Your task to perform on an android device: Open the PlantIN app and browse for a gardening article about why aloe plants are turning brown and how to prevent and fix it.
Image 0: 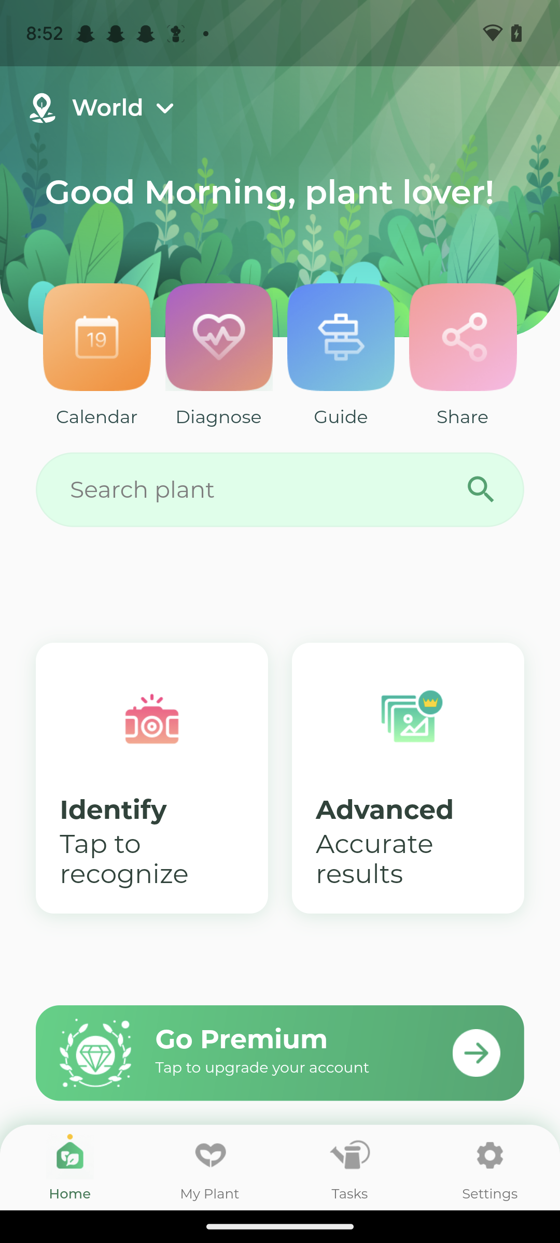
Open the PlantIN app
Step 0: open app "PlantIn"
Image 1: 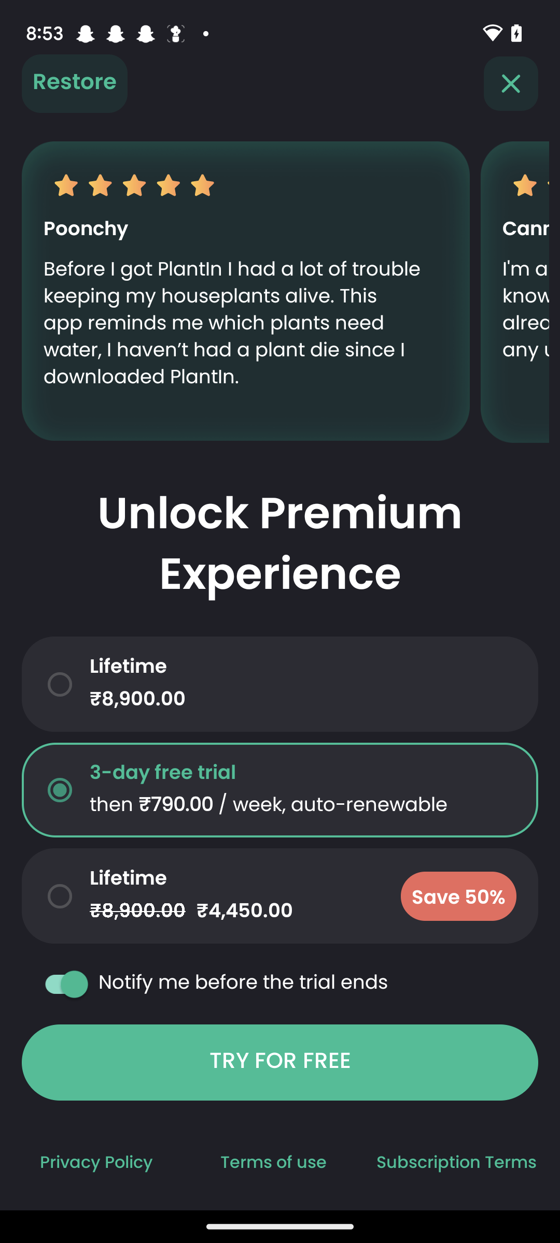
Click on the cross icon at the top right corner of the screen
Step 1: click (510, 83)
Image 2: 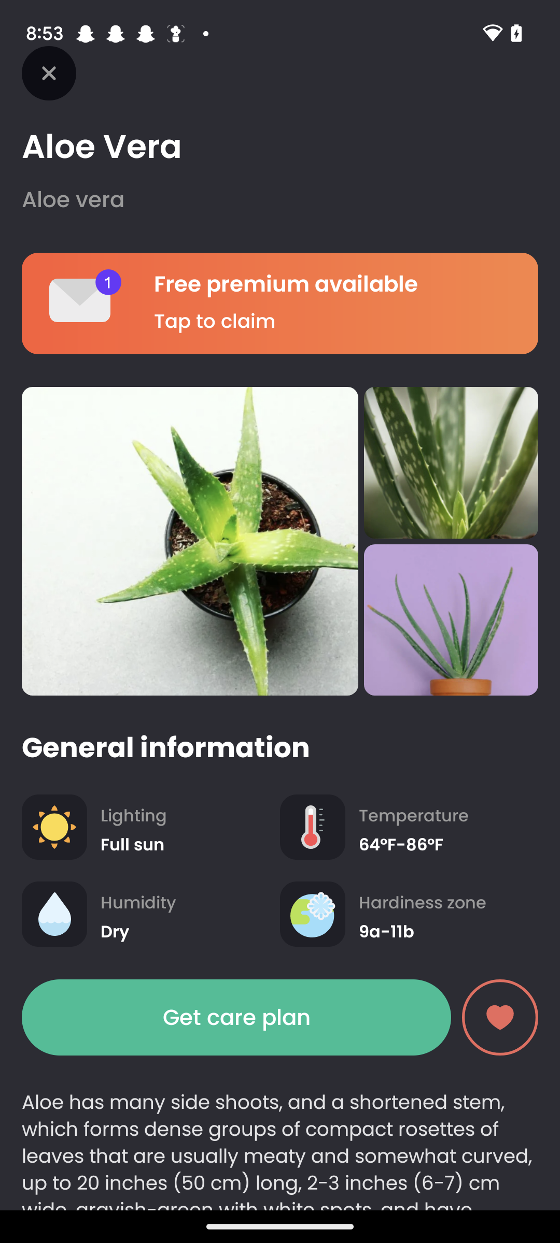
Go back to the previous screen
Step 2: press back button
Image 3: 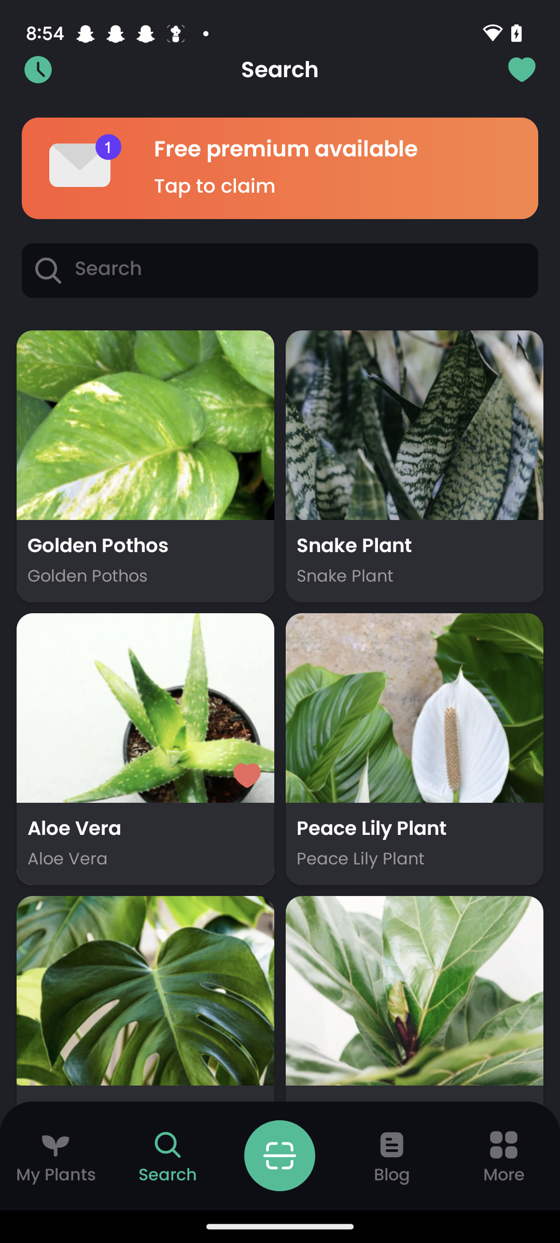
Go to the blog tab at the bottom of the screen
Step 3: click (392, 1155)
Image 4: 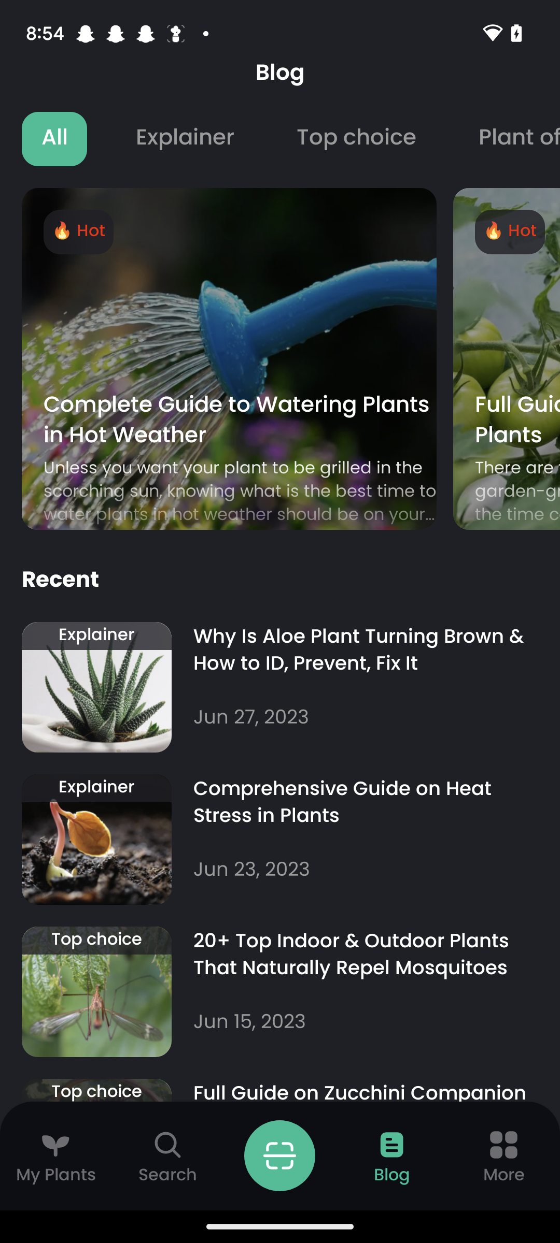
open the first result from recent list
Step 4: click (280, 687)
Image 5: 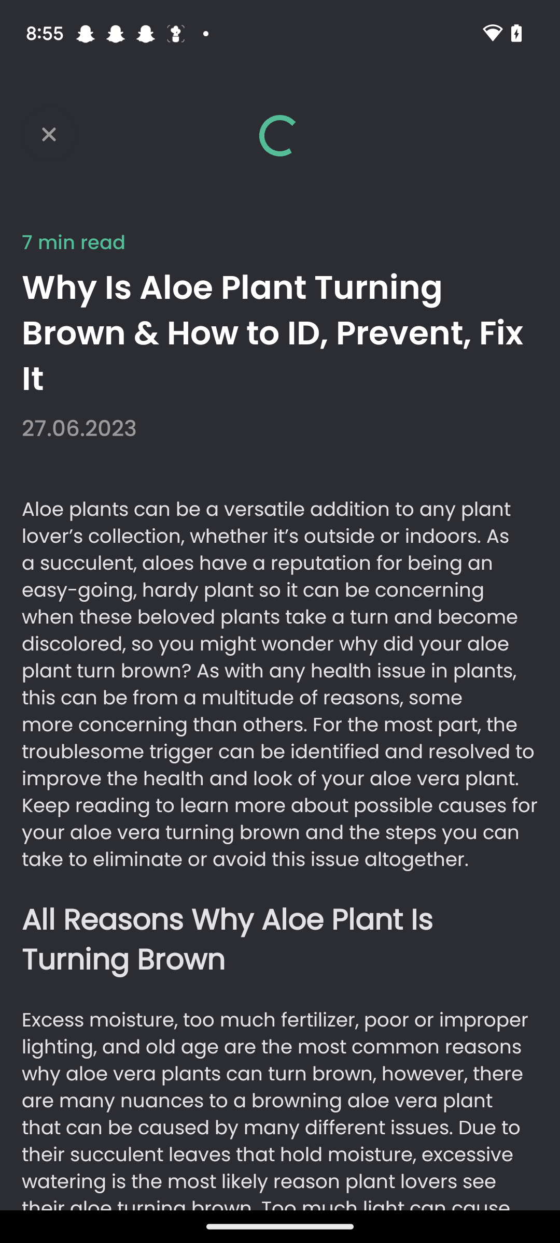
Swipe up to read the article
Step 5: scroll down
Image 6: 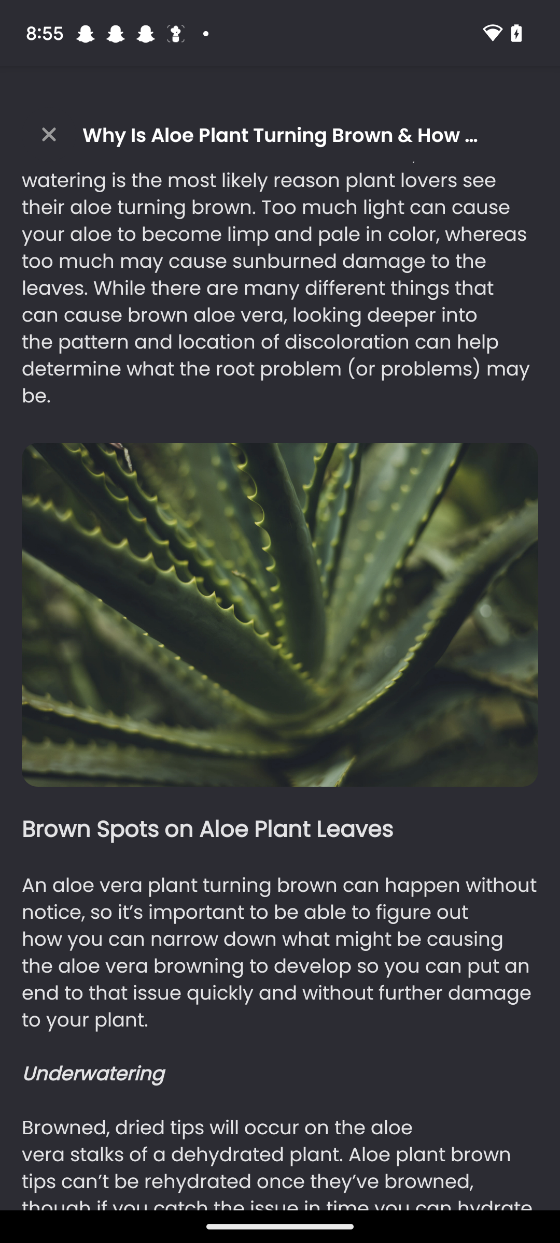
Swipe up to read the article
Step 6: scroll down
Image 8: 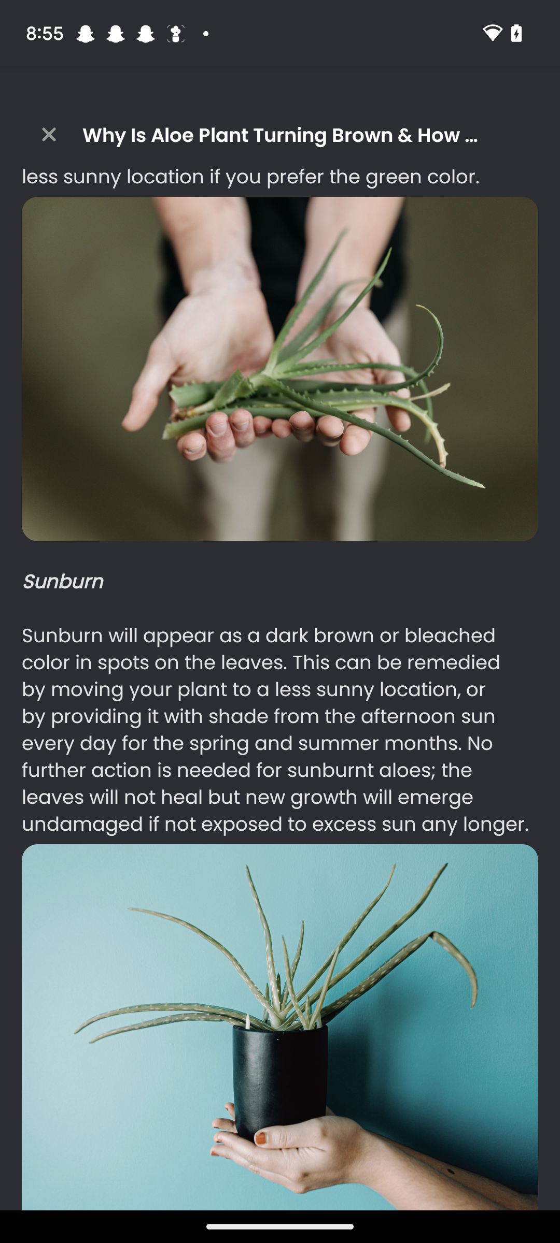
Swipe up to read the article
Step 8: scroll down
Image 9: 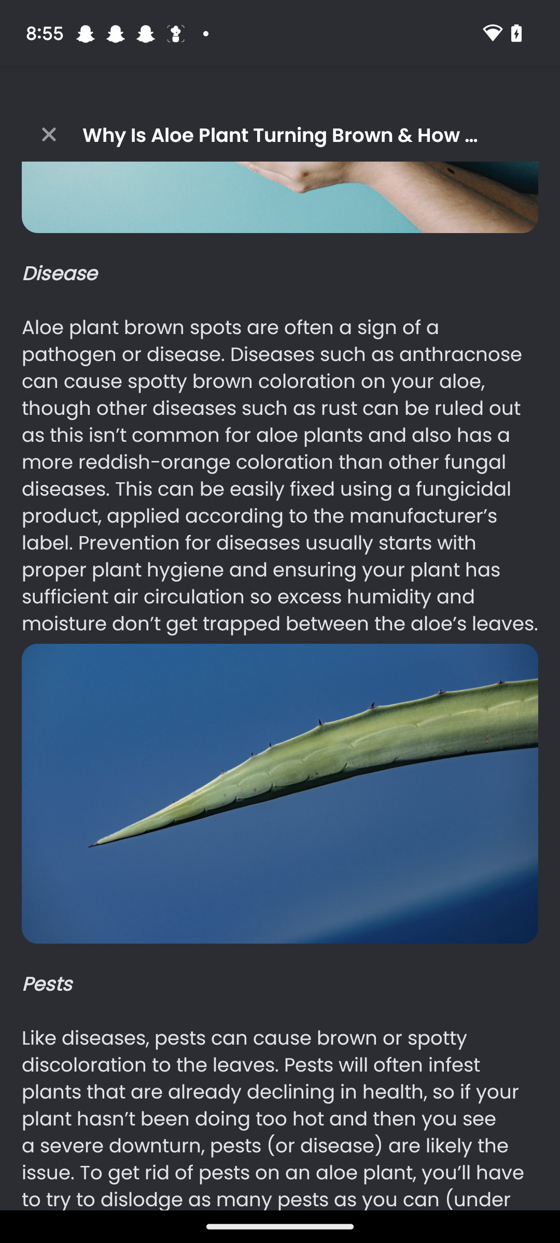
Swipe up to read the article
Step 9: scroll down
Image 11: 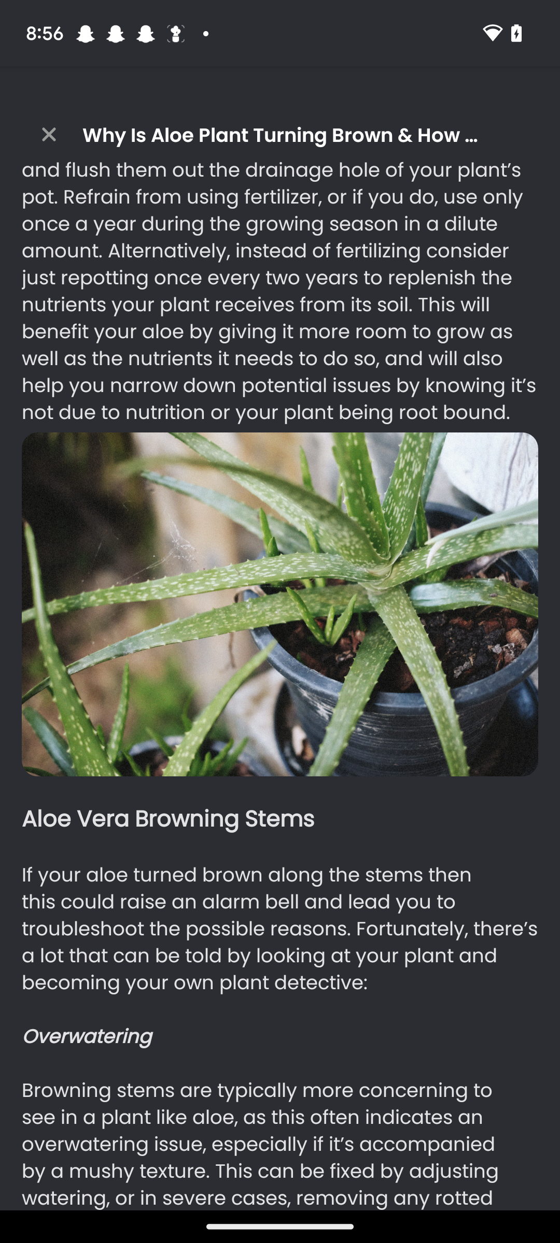
Swipe up to read the article
Step 11: scroll down
Image 12: 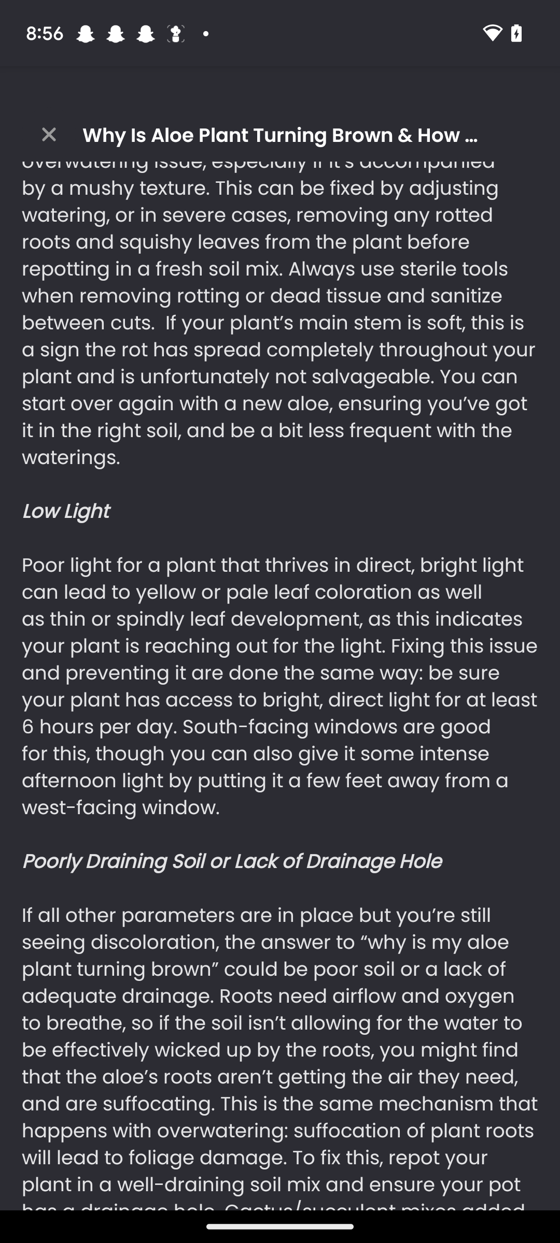
Swipe up to read the article
Step 12: scroll down
Image 13: 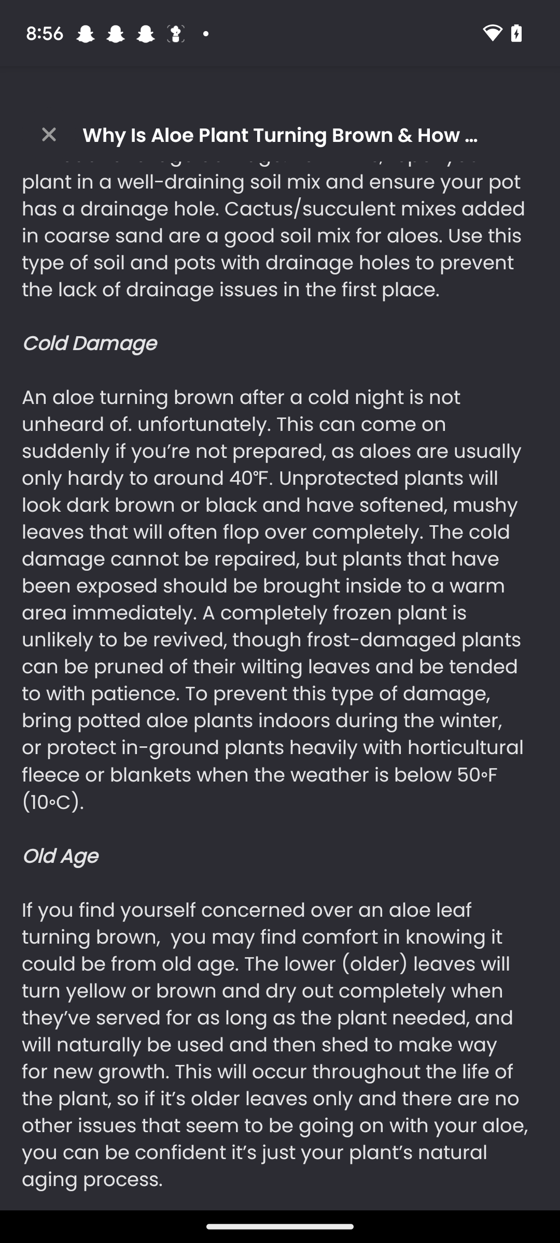
Swipe up to read the article
Step 13: scroll down
Image 14: 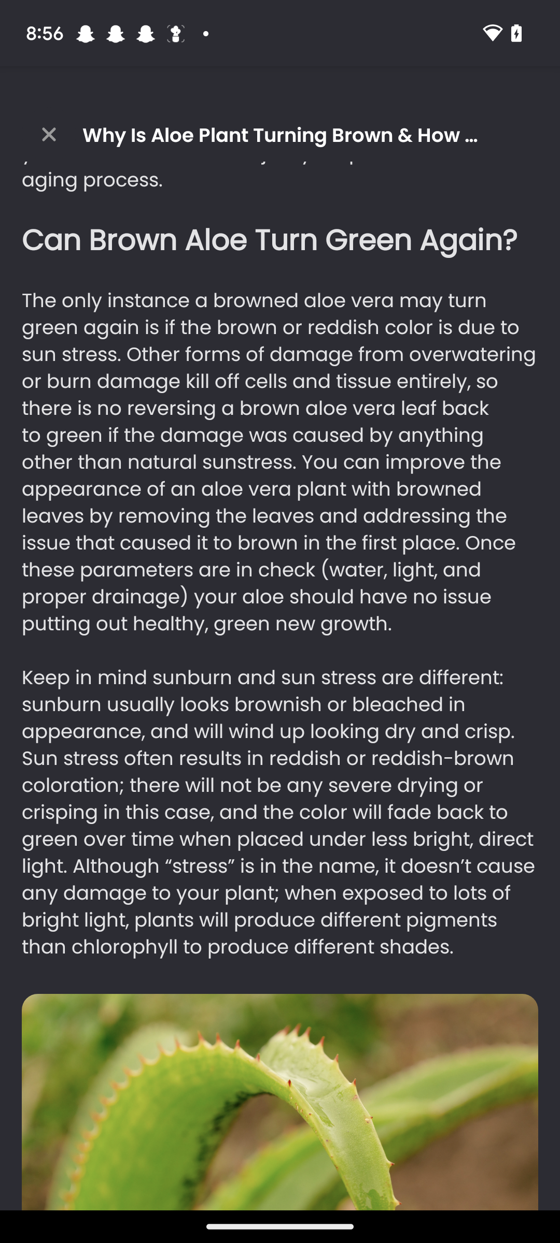
Swipe up to read the article
Step 14: scroll down
Image 16: 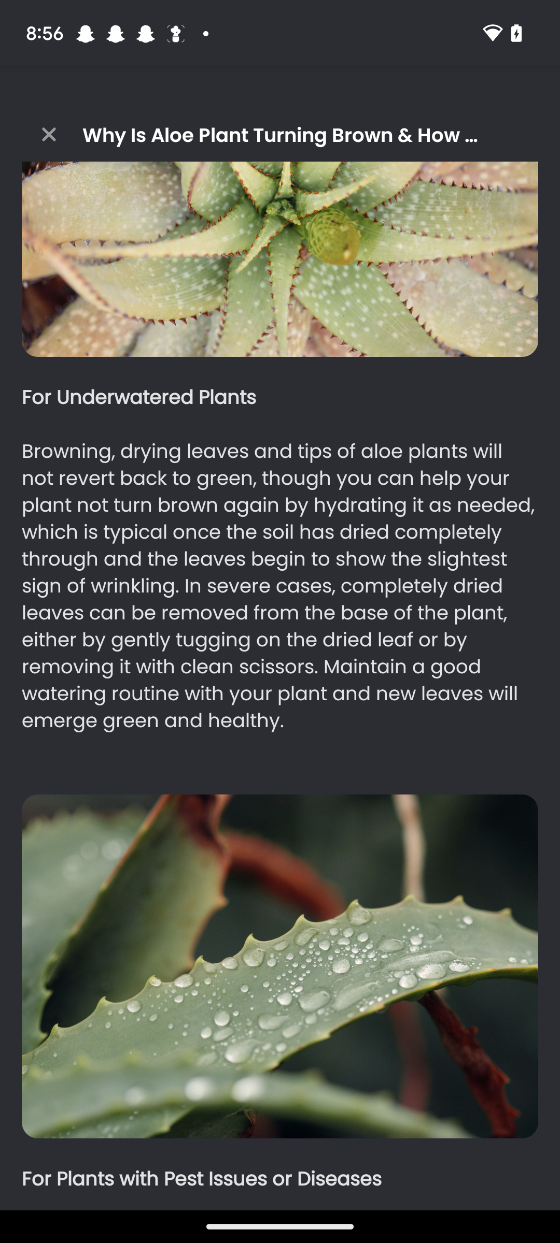
Swipe up to read the article
Step 16: scroll down
Image 17: 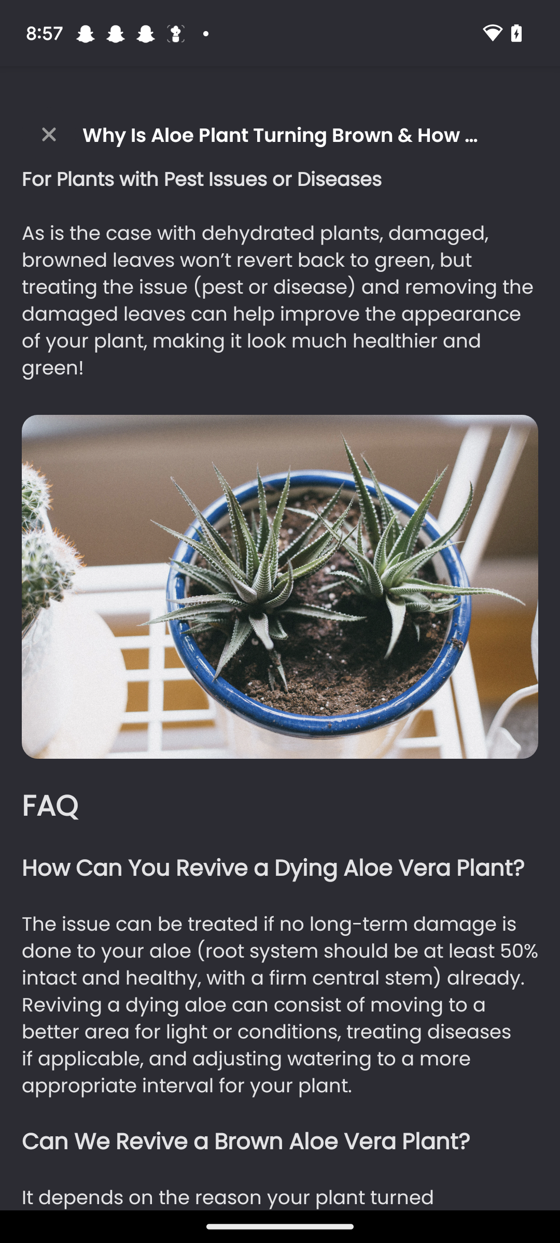
Swipe up to read the article
Step 17: scroll down
Image 18: 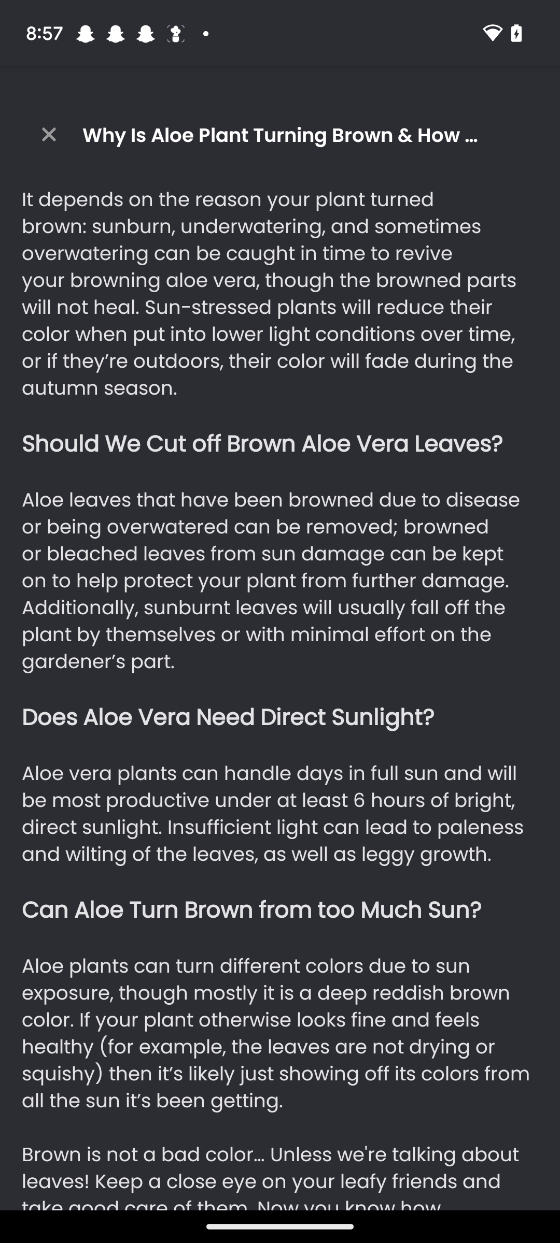
Swipe up to read the article
Step 18: scroll down